Your task to perform on an android device: While attending a friend's wedding in Brussels, Wisconsin, I'm looking for a house to rent. Please help me look for a two-bedroom apartment that costs less than €2000 a month via the Realtor.com app
Image 0: 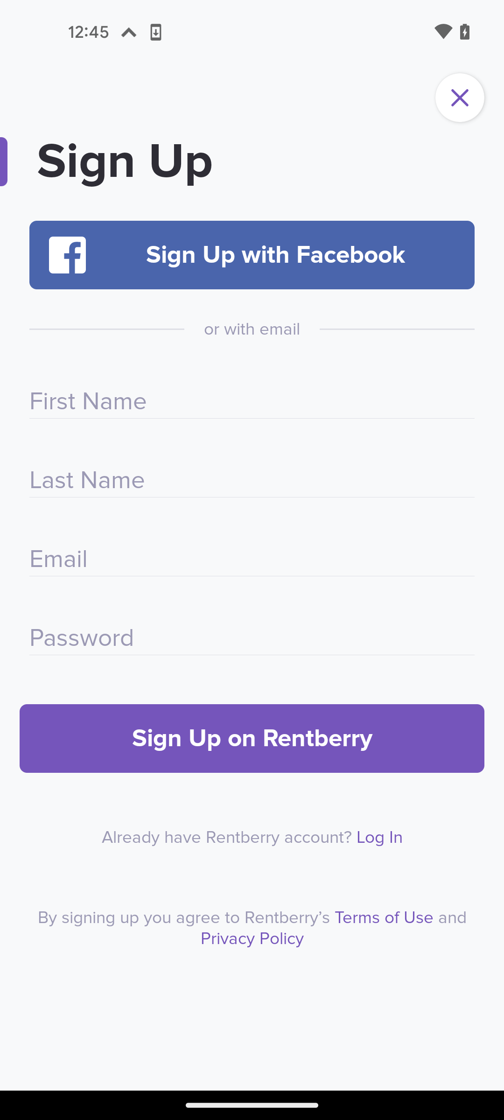
Open the realtor.com app
Step 0: open app "realtor.com"
Image 1: 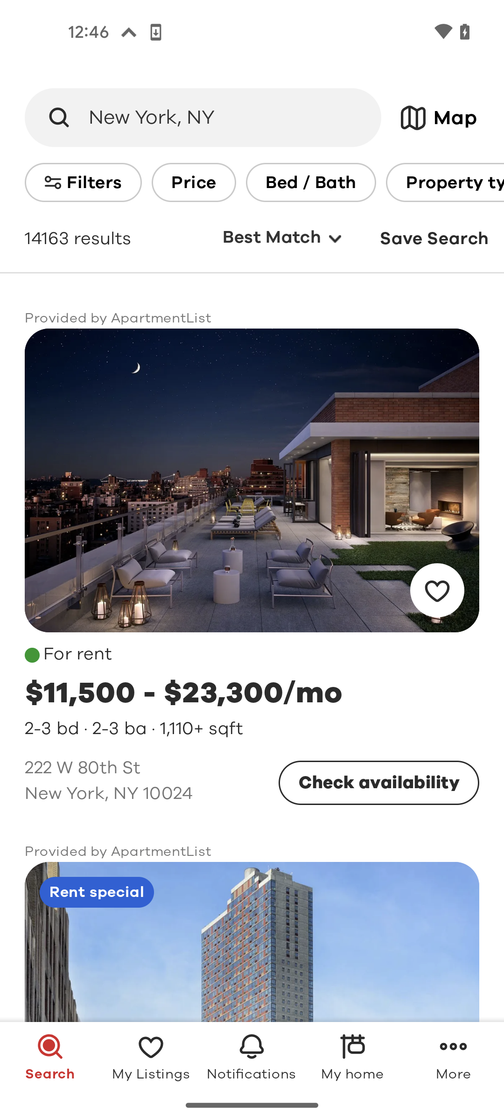
Tap on the search bar at the top of the screen
Step 1: click (152, 117)
Image 2: 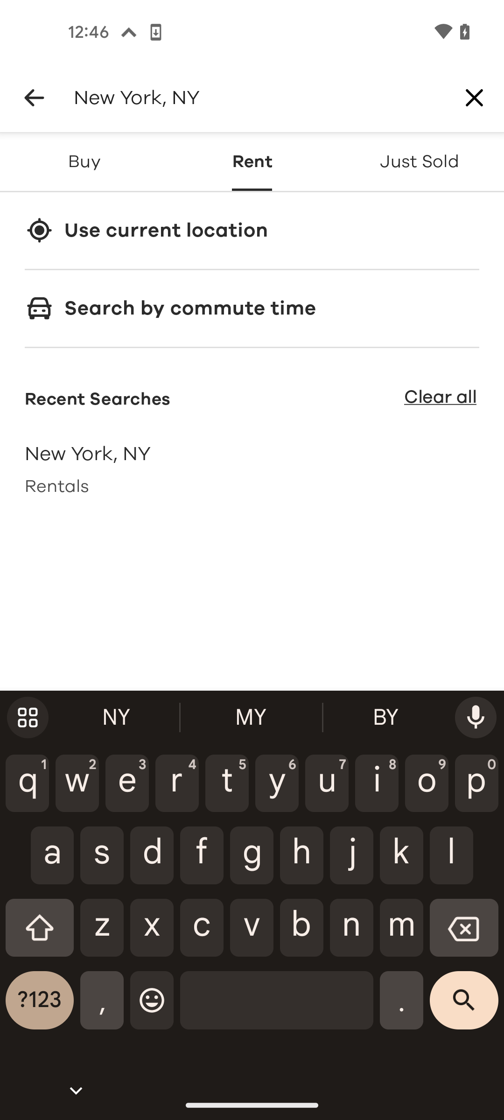
Tap on the cross icon to clear the search bar
Step 2: click (474, 98)
Image 3: 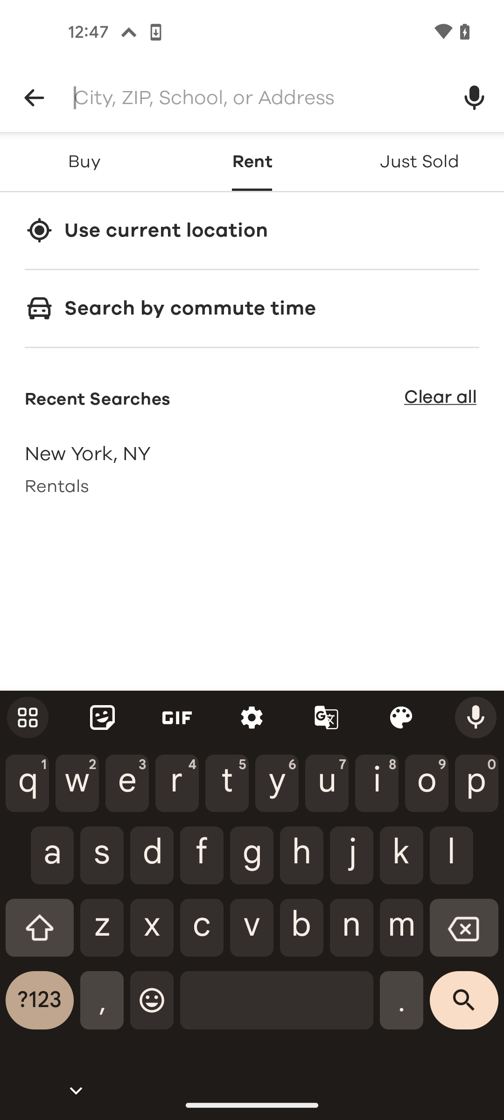
Search the location Brussels, Wisconsin
Step 3: type "Brussels, WI"
Image 4: 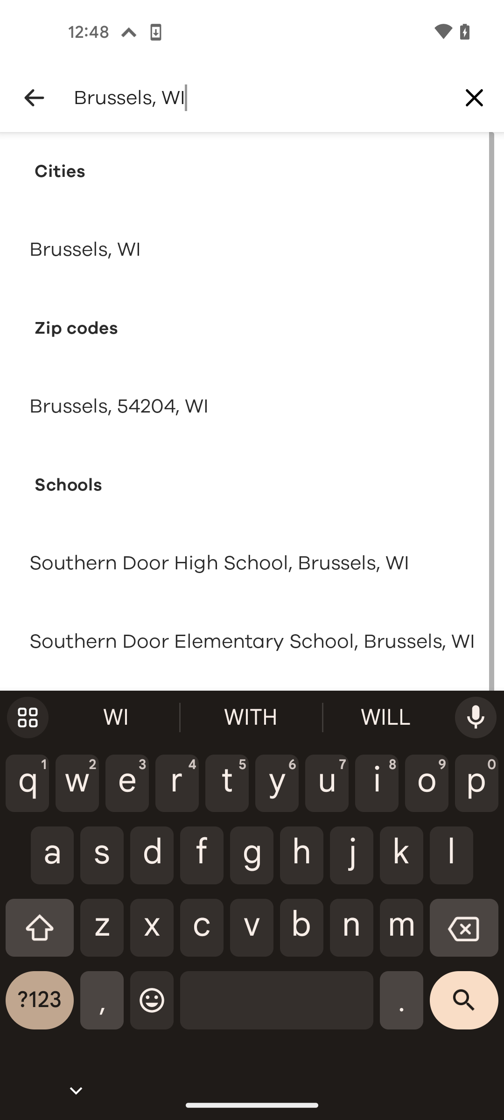
Select the first search option
Step 4: click (252, 249)
Image 5: 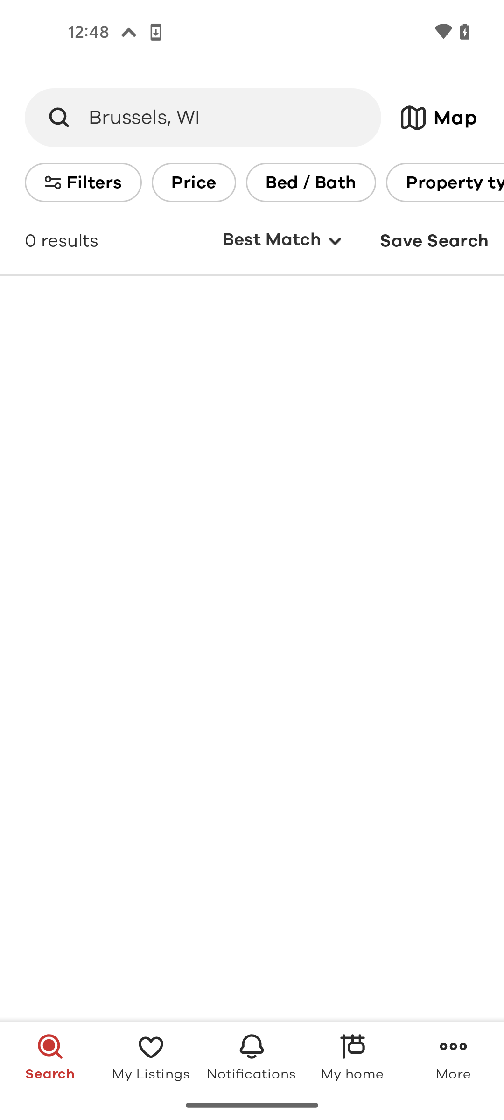
Select the first search option
Step 5: wait
Image 6: 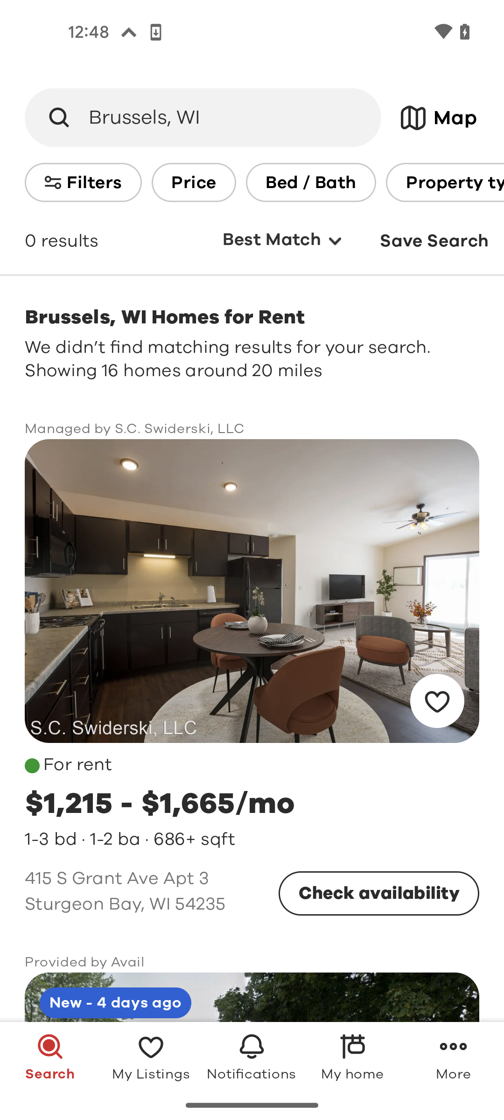
Tap on the filters option
Step 6: click (83, 182)
Image 7: 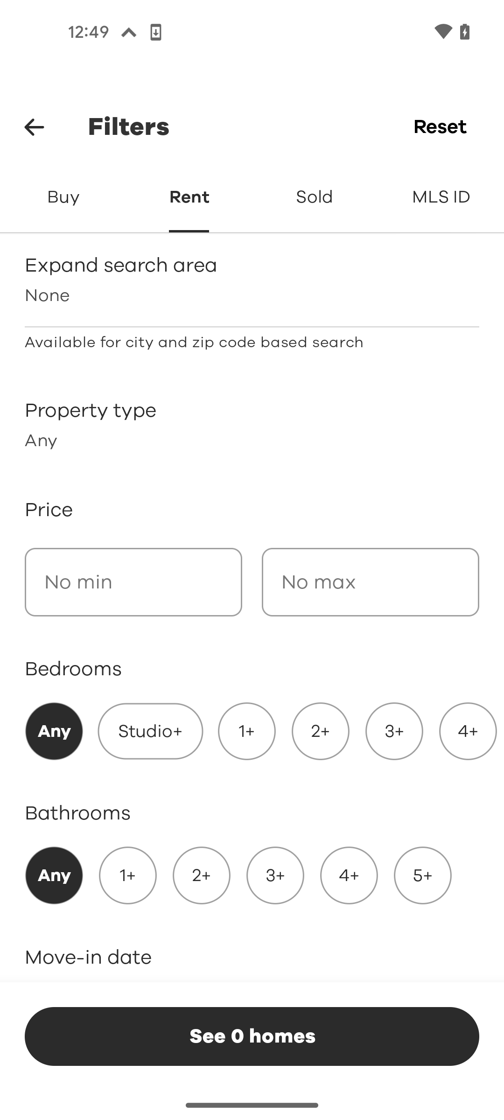
Tap on the property type option
Step 7: click (252, 424)
Image 8: 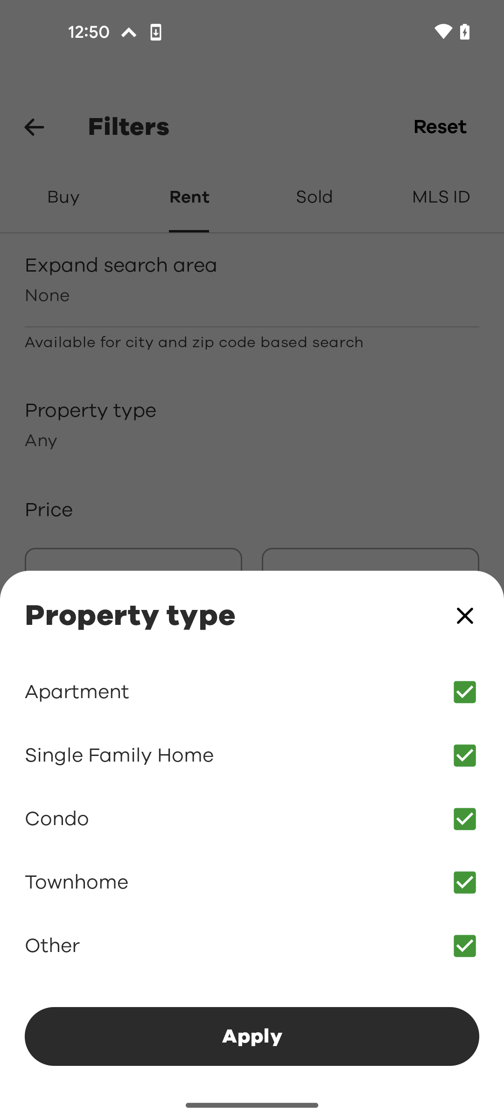
Tap on the all check boxes except first one
Step 8: click (252, 756)
Image 9: 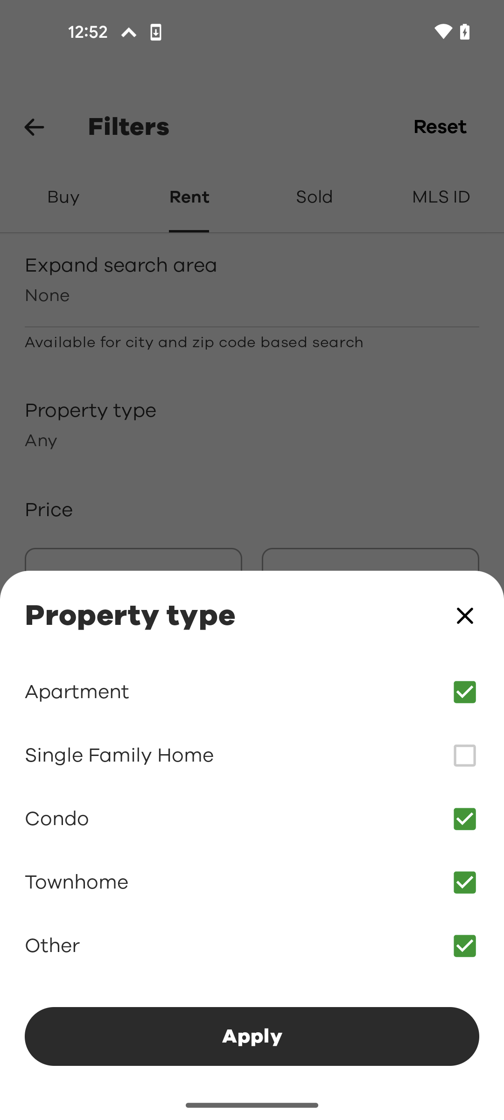
Tap on the all check boxes except first one
Step 9: click (252, 819)
Image 10: 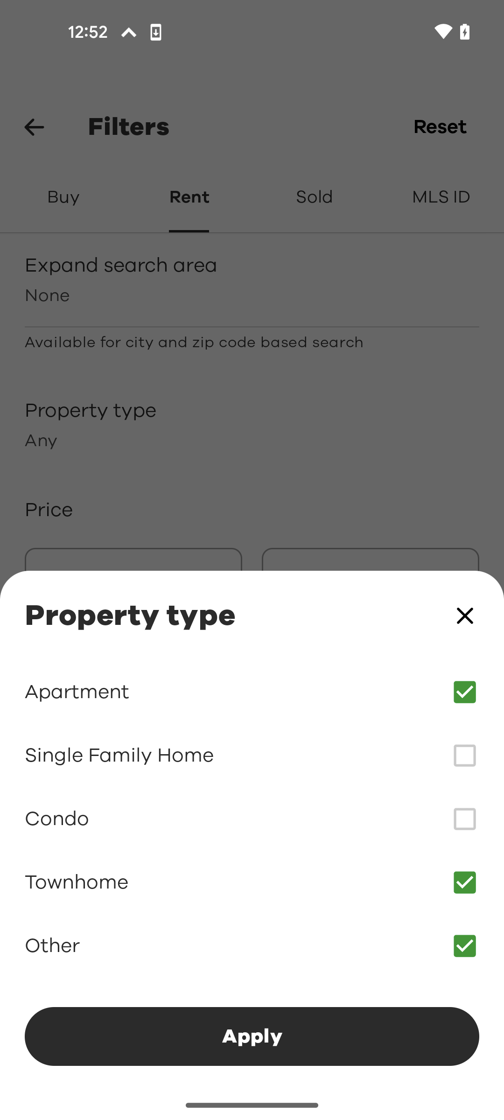
Tap on the all check boxes except first one
Step 10: click (252, 882)
Image 12: 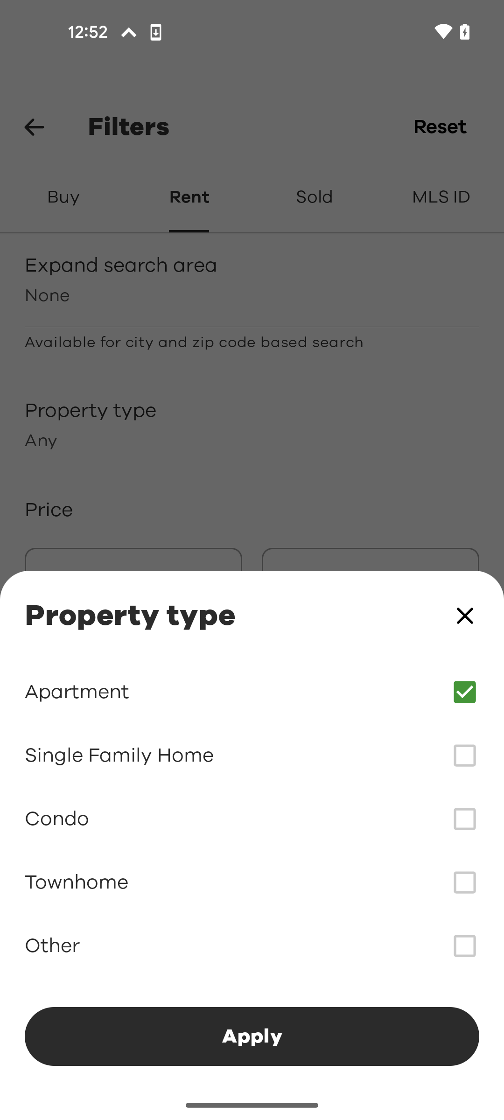
Tap on the apply button at the bottom of the screen
Step 12: click (252, 1036)
Image 13: 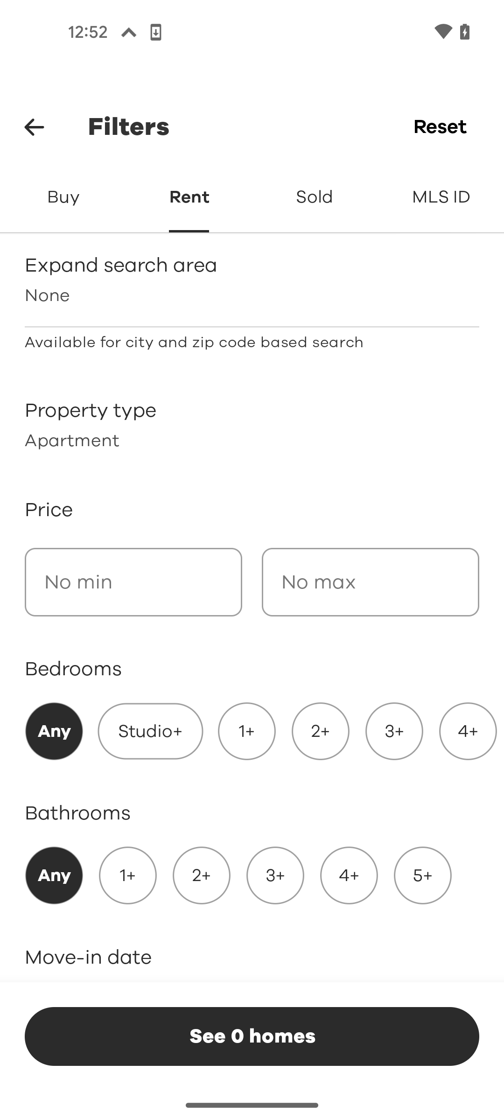
Tap on the no max price box
Step 13: click (371, 582)
Image 14: 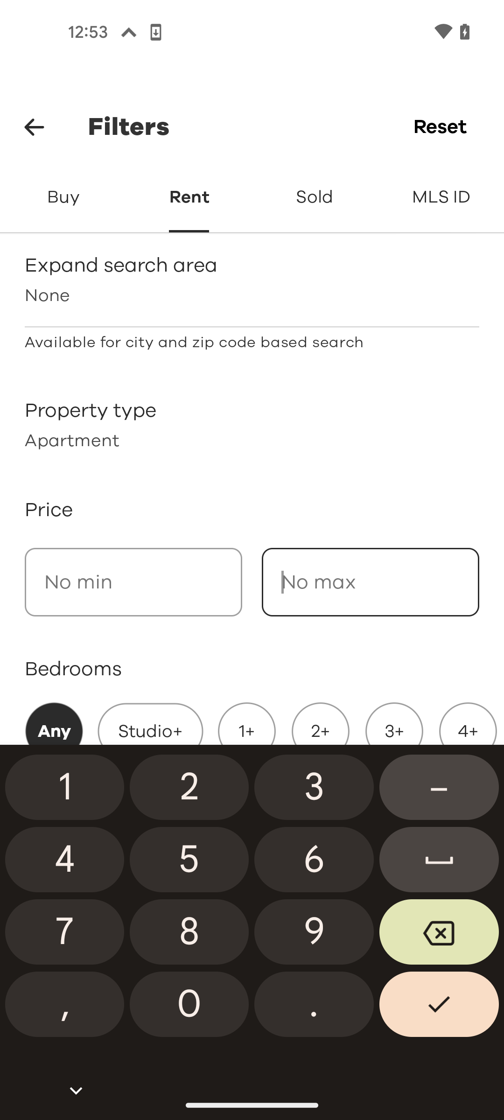
Type the price to  €2000
Step 14: type " 2000"
Image 15: 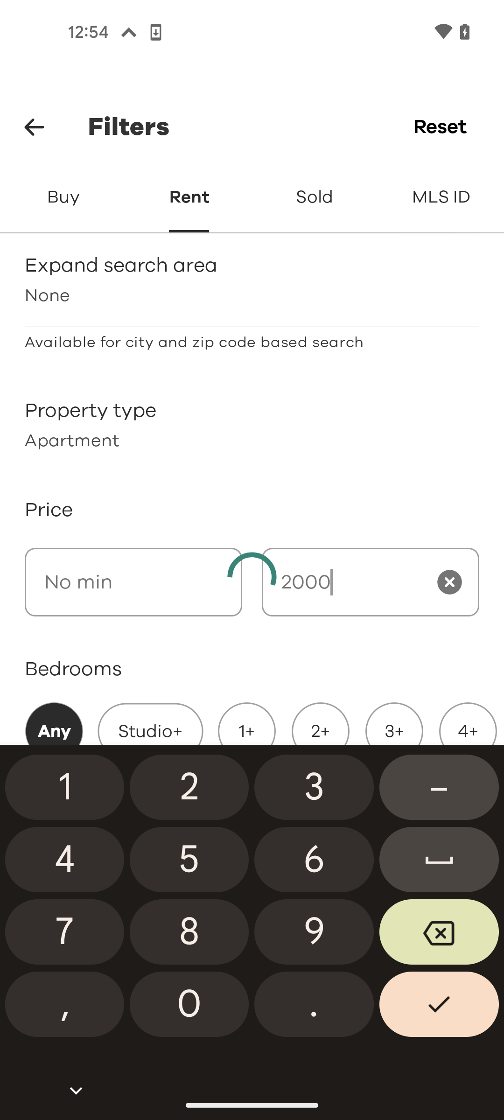
Select the bedrooms to 2
Step 15: click (320, 731)
Image 16: 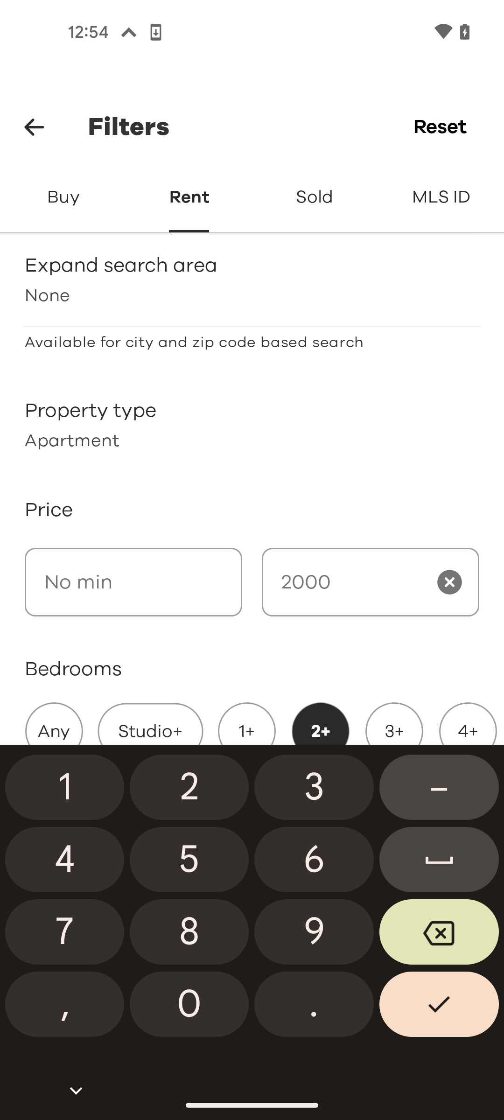
Swipe up to view more
Step 16: scroll down
Image 17: 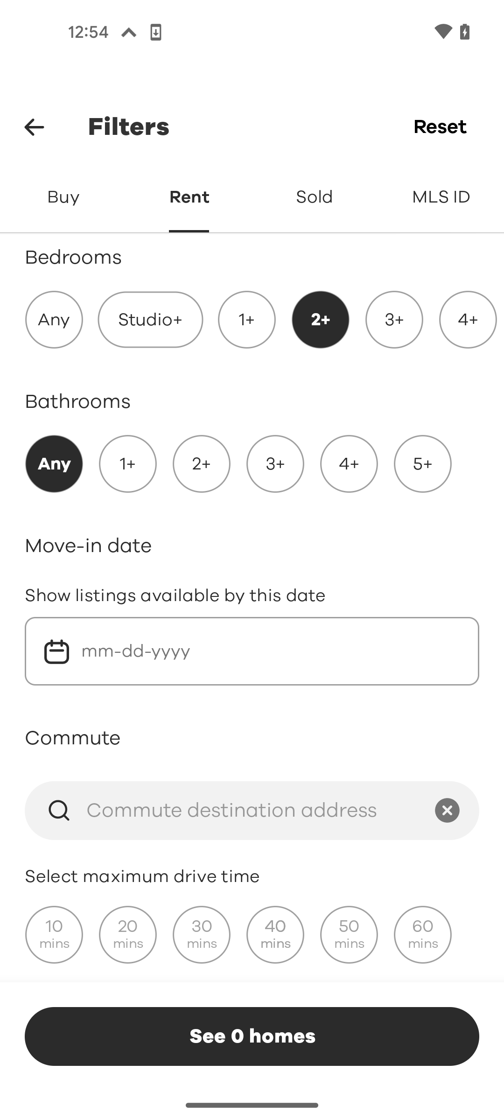
Select the 1 bathroom option
Step 17: click (128, 463)
Image 18: 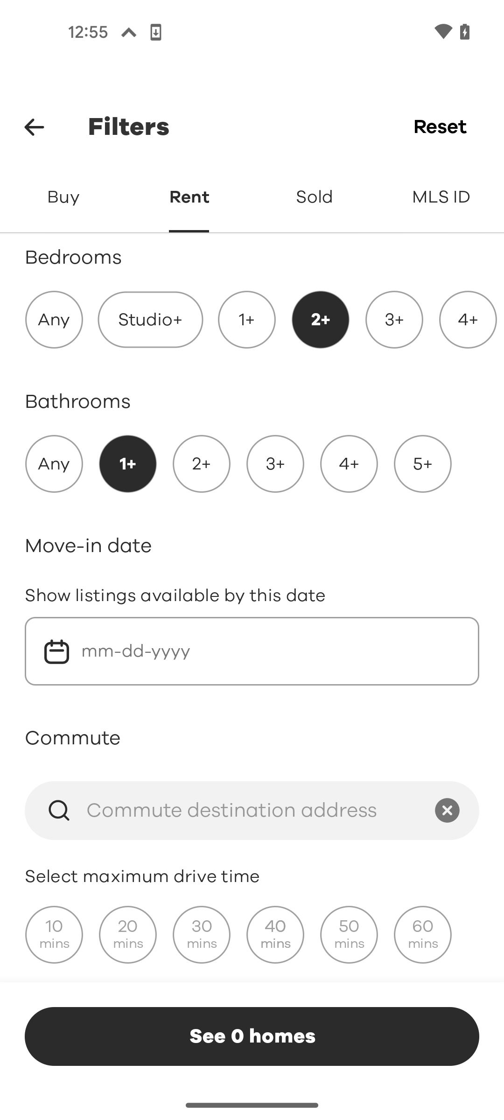
tap on the date box
Step 18: click (252, 651)
Image 19: 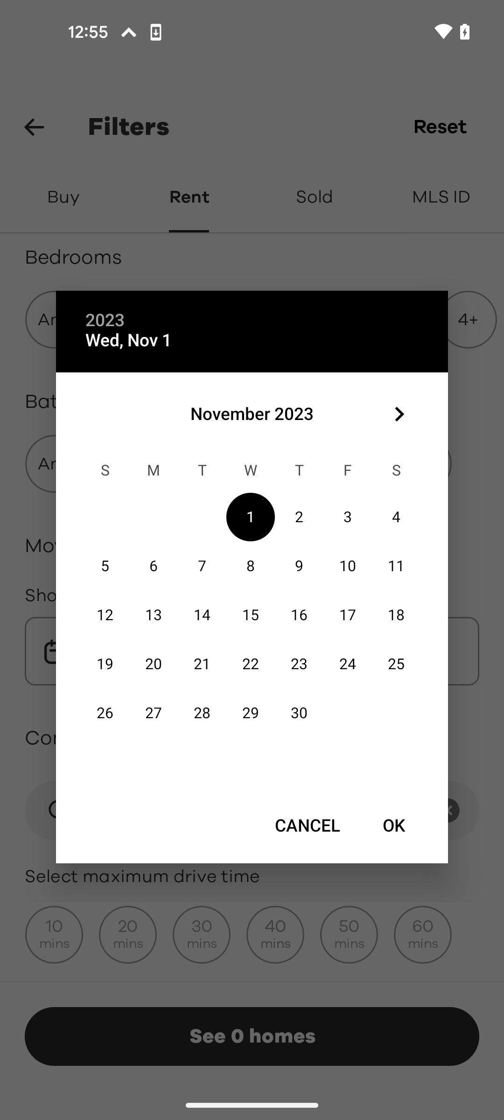
Tap on the ok option
Step 19: click (393, 825)
Image 20: 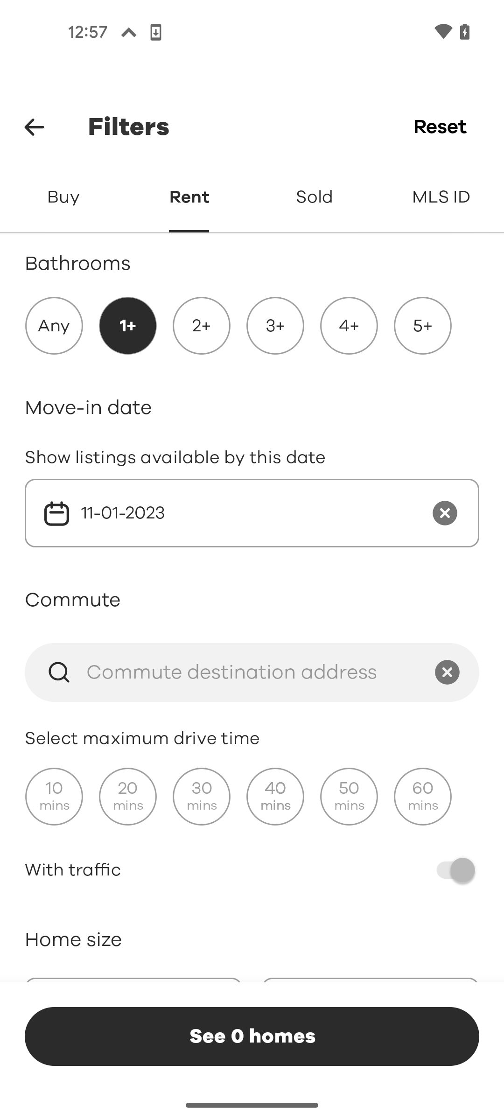
Tap on the see 0 homes button
Step 20: click (252, 1056)